Your task to perform on an android device: In the YoWindow app. Check the current weather forecast conditions in the Australian Plains
Image 0: 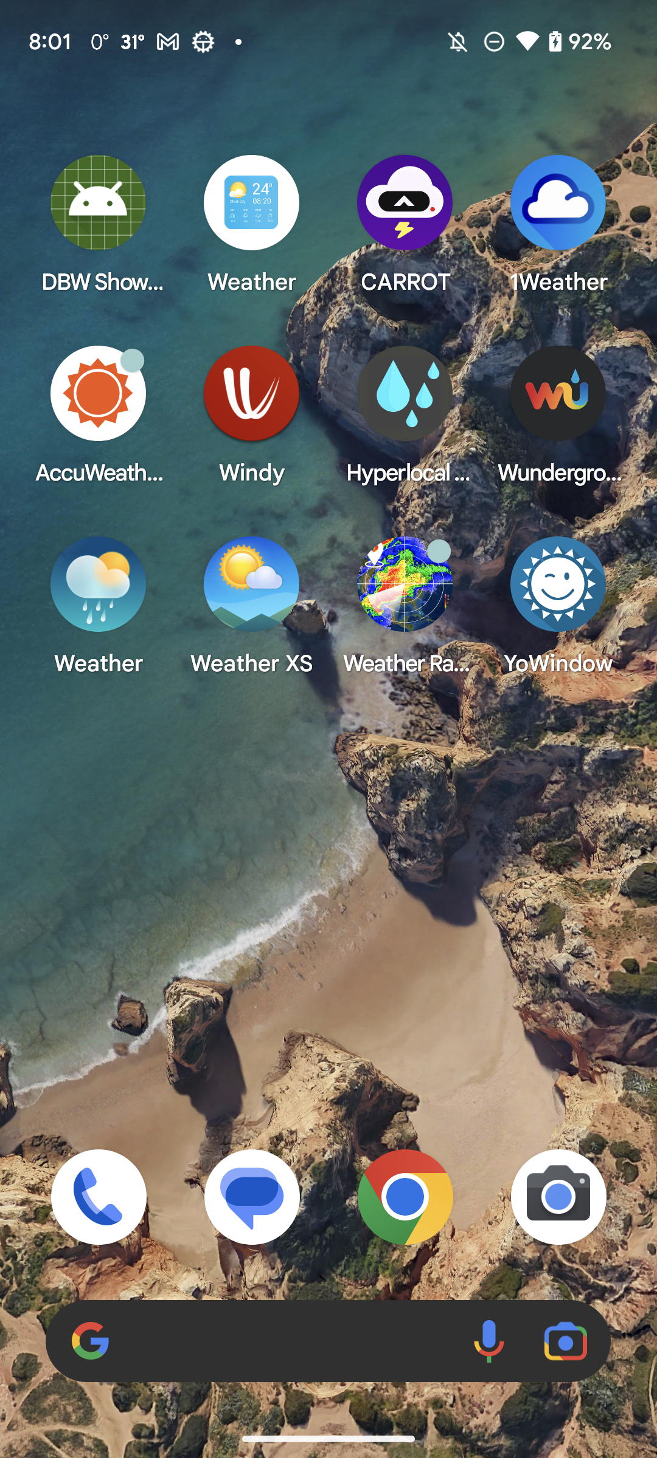
open the YoWindow app
Step 0: open app "YoWindow"
Image 1: 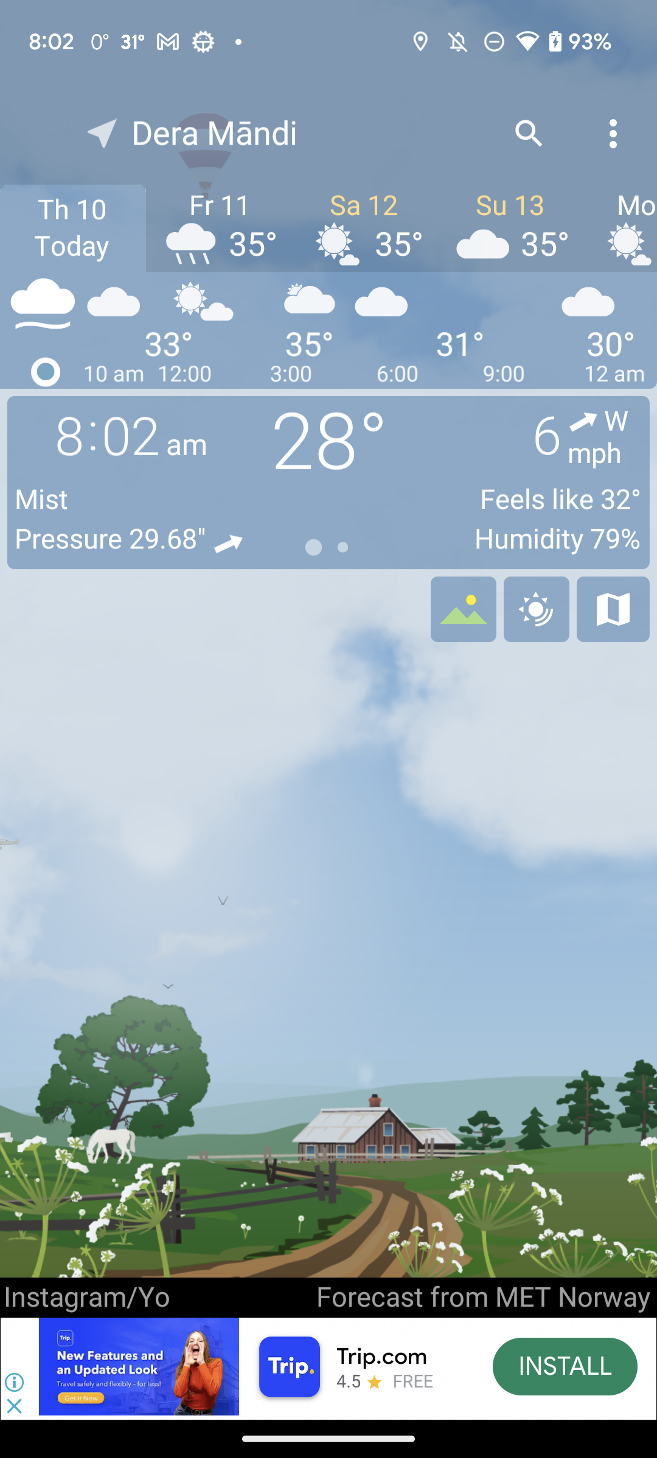
Click on the search icon at top of the screen
Step 1: click (523, 137)
Image 2: 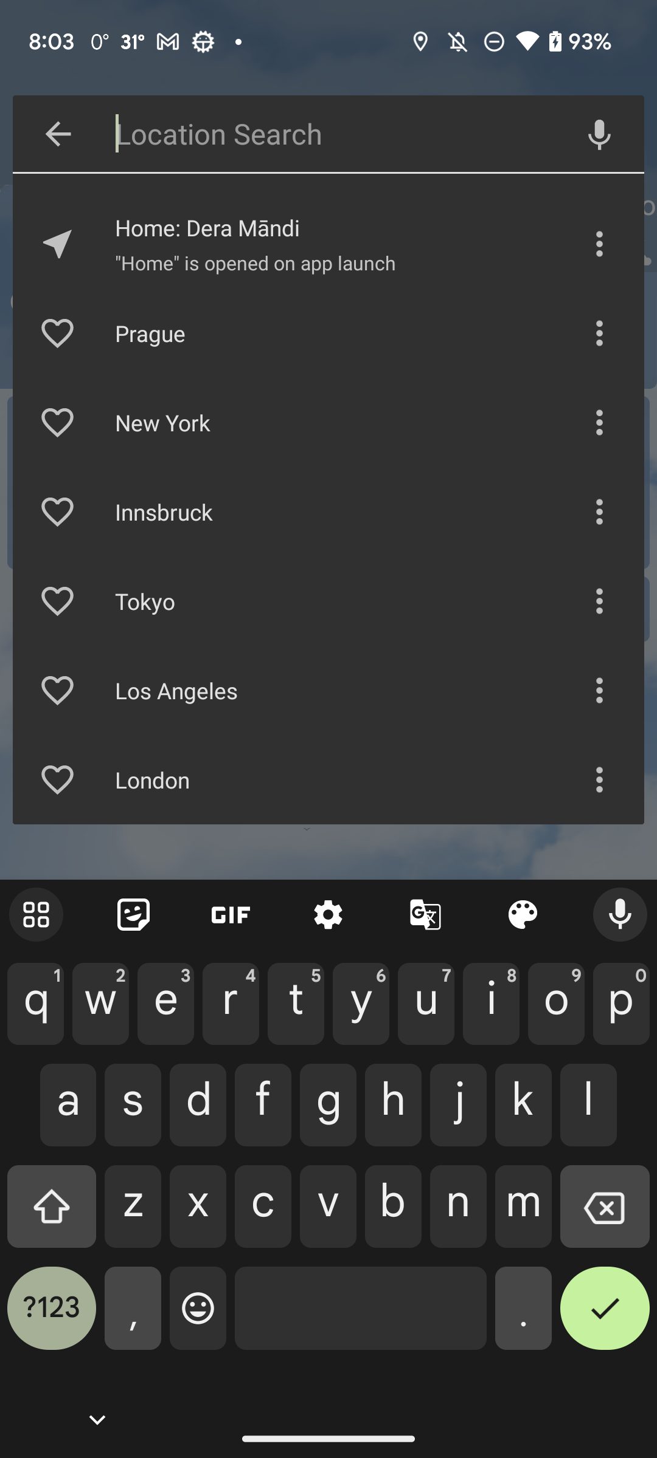
Type "Australia Plains" in search bar
Step 2: type "Australia Plains"
Image 3: 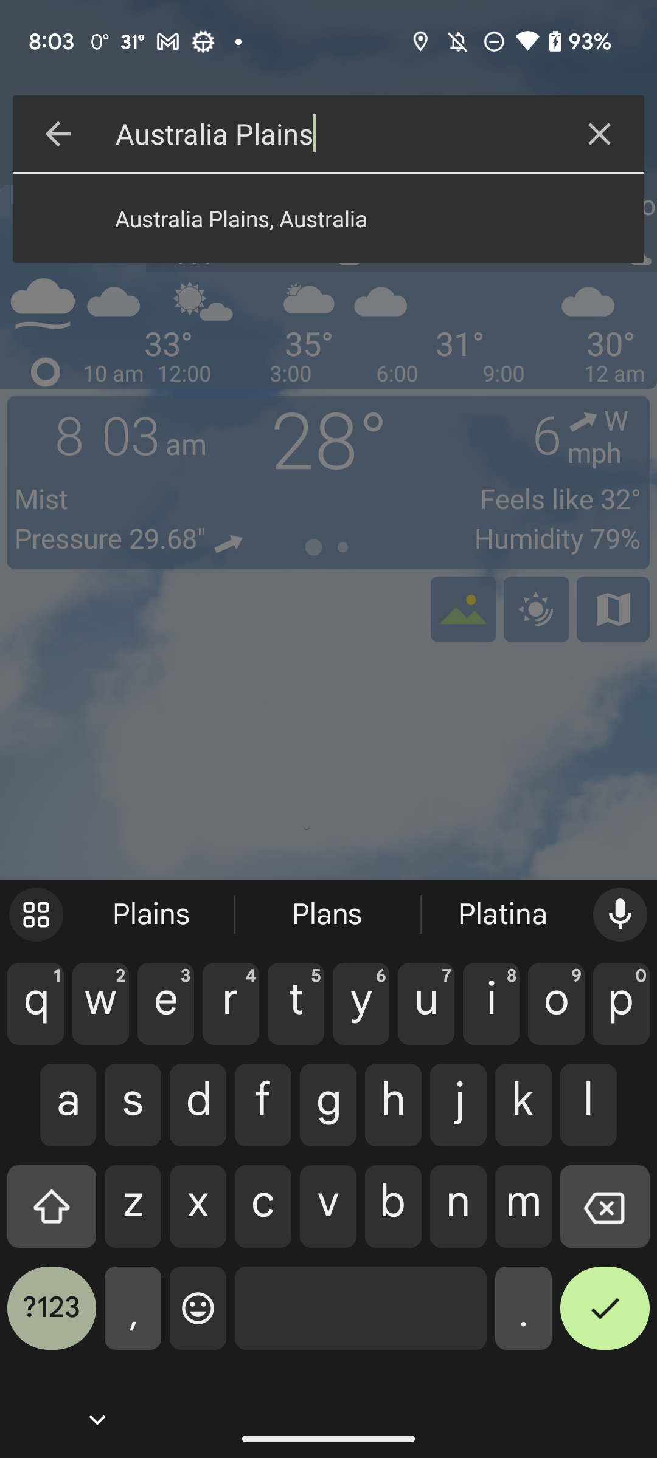
Click on the Australia Plains, Australia result
Step 3: click (242, 218)